Your task to perform on an android device: On the drupe app, edit an existing contact.
Image 0: 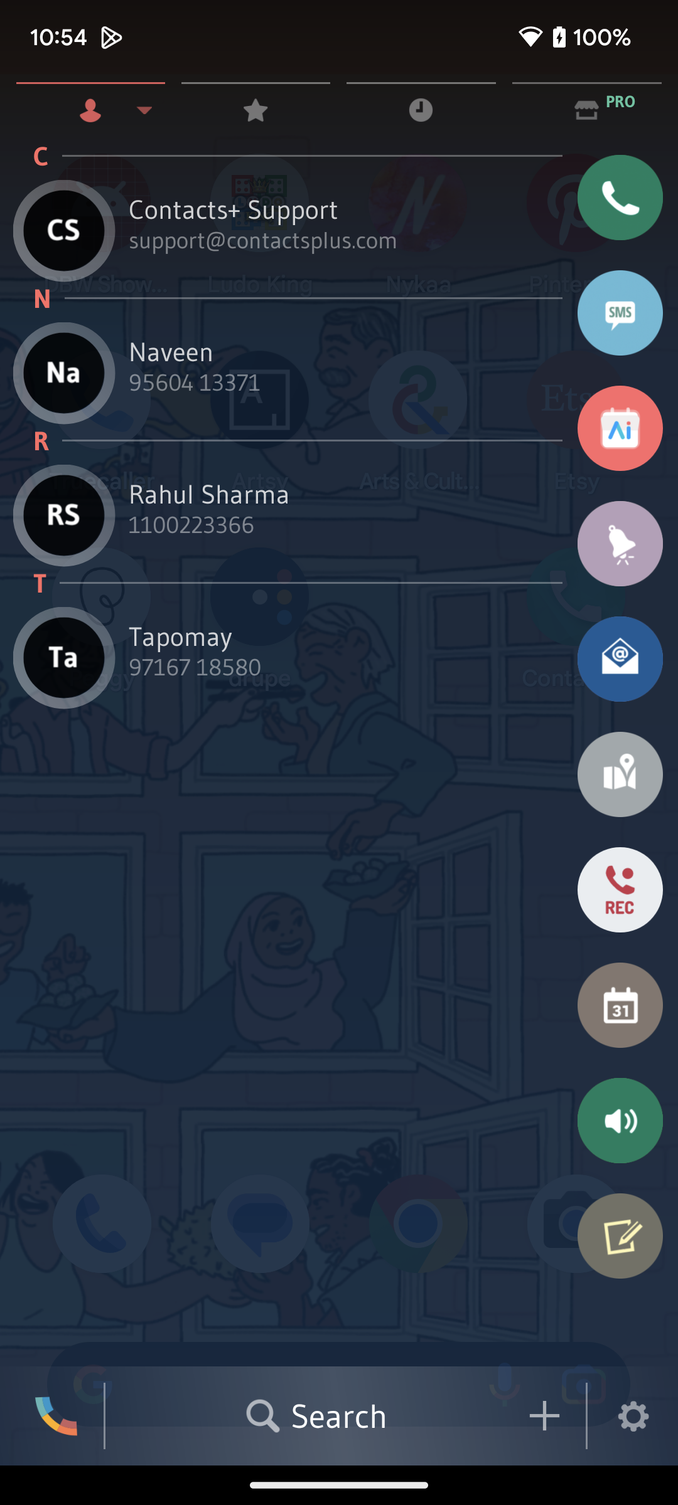
Click on the contact name, Rahul Sharma.
Step 0: click (345, 524)
Image 2: 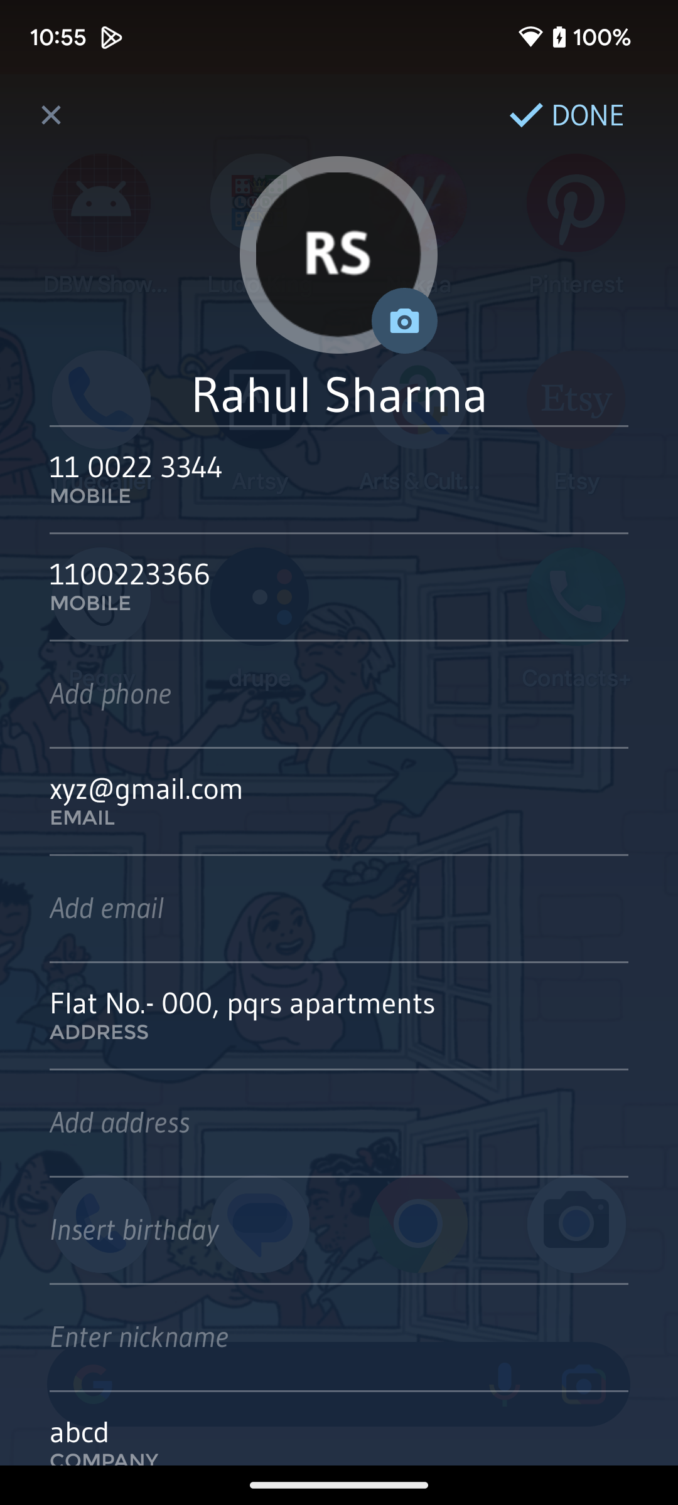
Click on the second Mobile number
Step 2: click (314, 603)
Image 3: 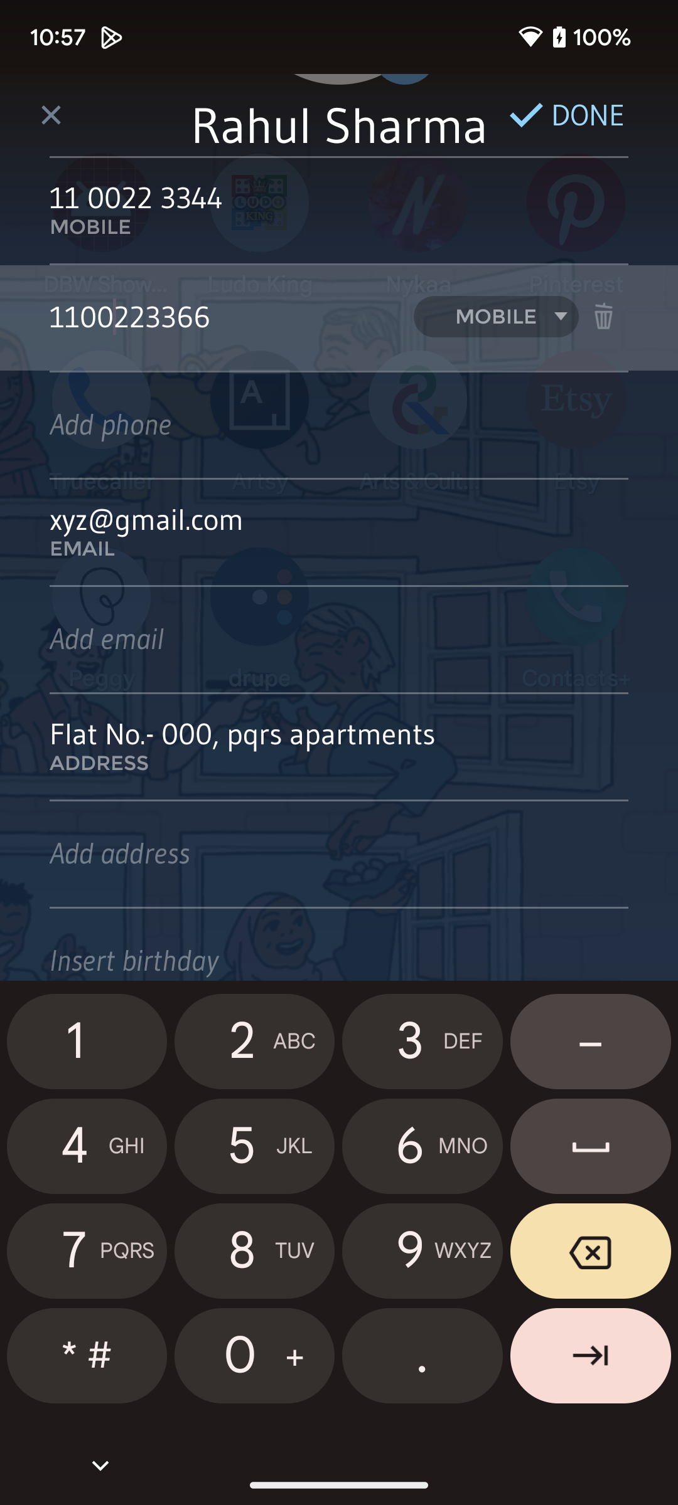
Click on the delete icon on the right side of the selected option.
Step 3: click (591, 312)
Image 6: 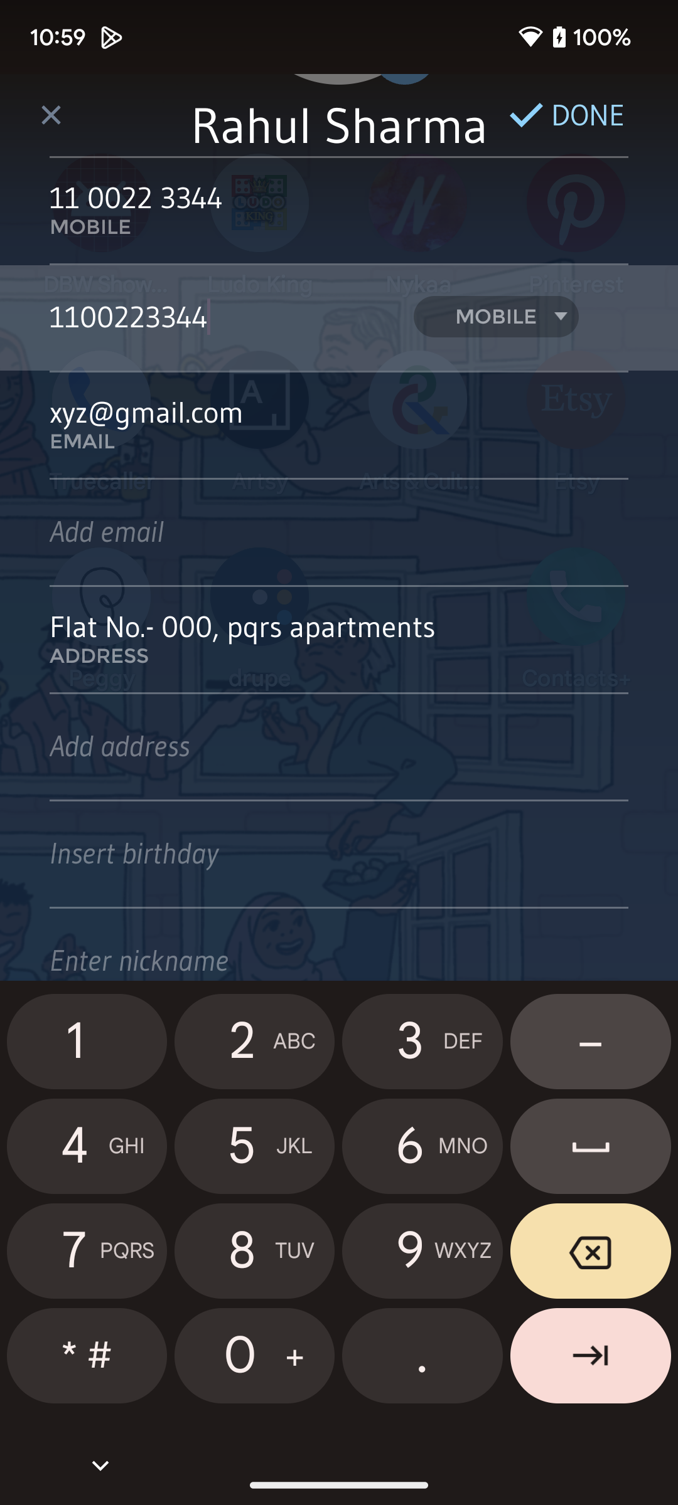
Click on the done button on the top left corner of the screen.
Step 6: click (567, 114)